Your task to perform on an android device: i want to hang my plant basket That's why i need rope , search rope in the Flipkart app 
Image 0: 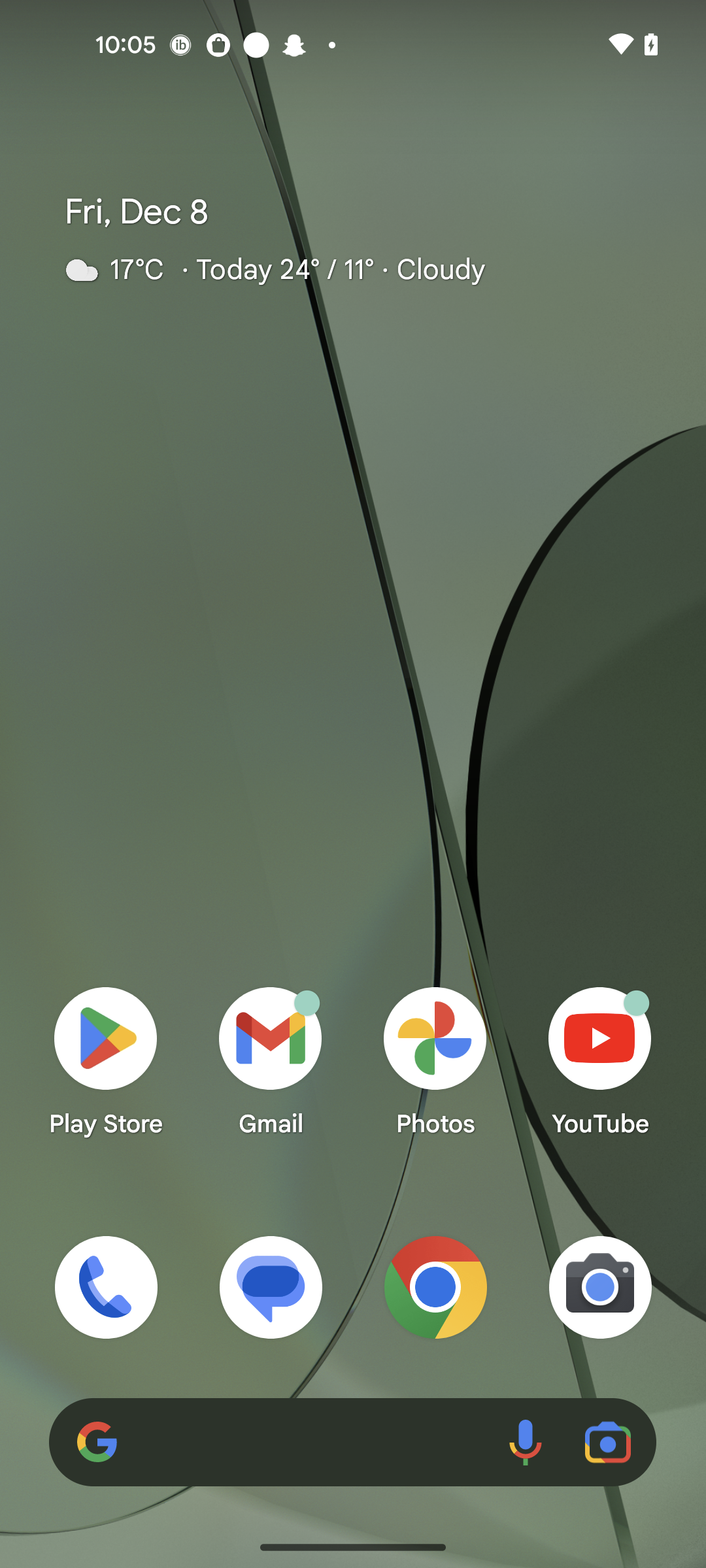
open the Flipkart app
Step 0: open app "Flipkart"
Image 1: 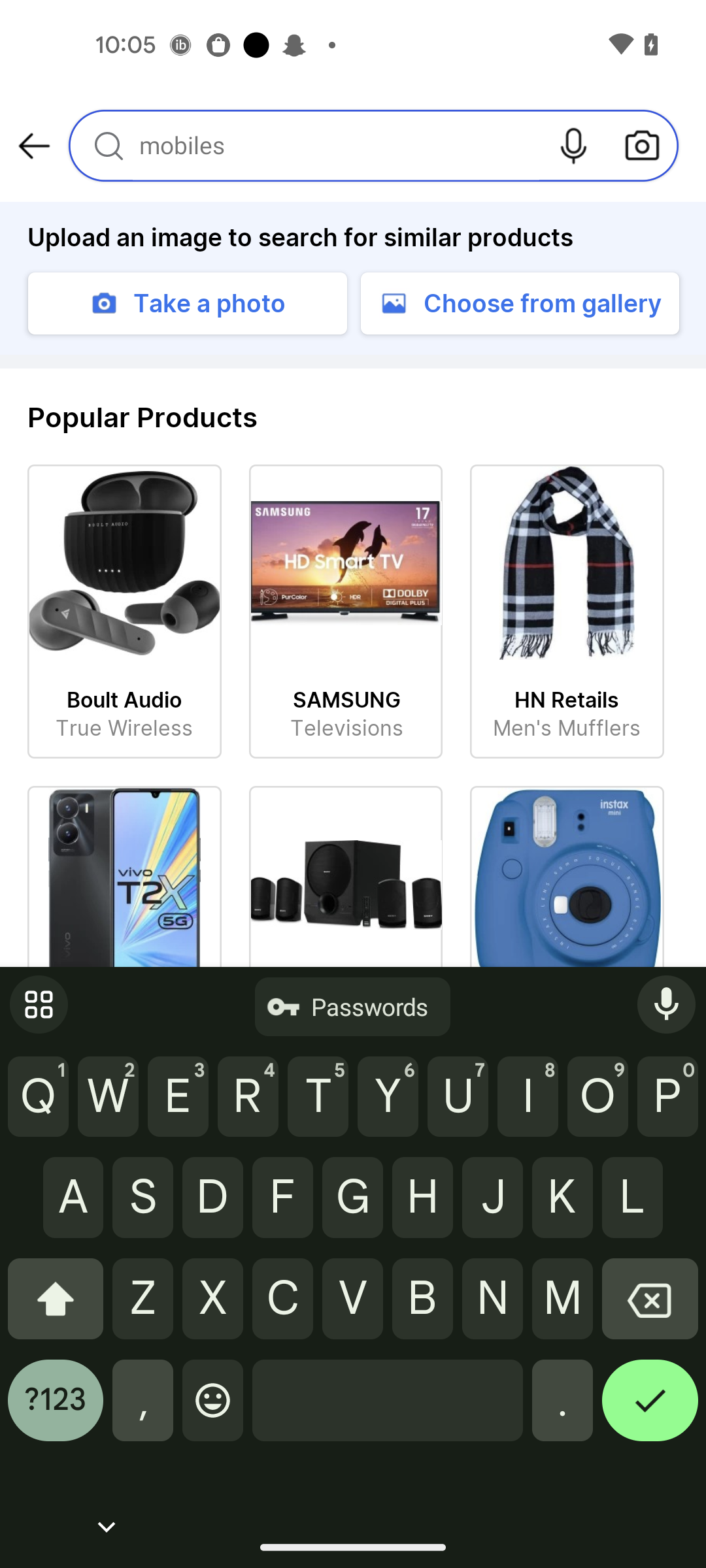
Click on the search icon 
Step 1: click (109, 146)
Image 2: 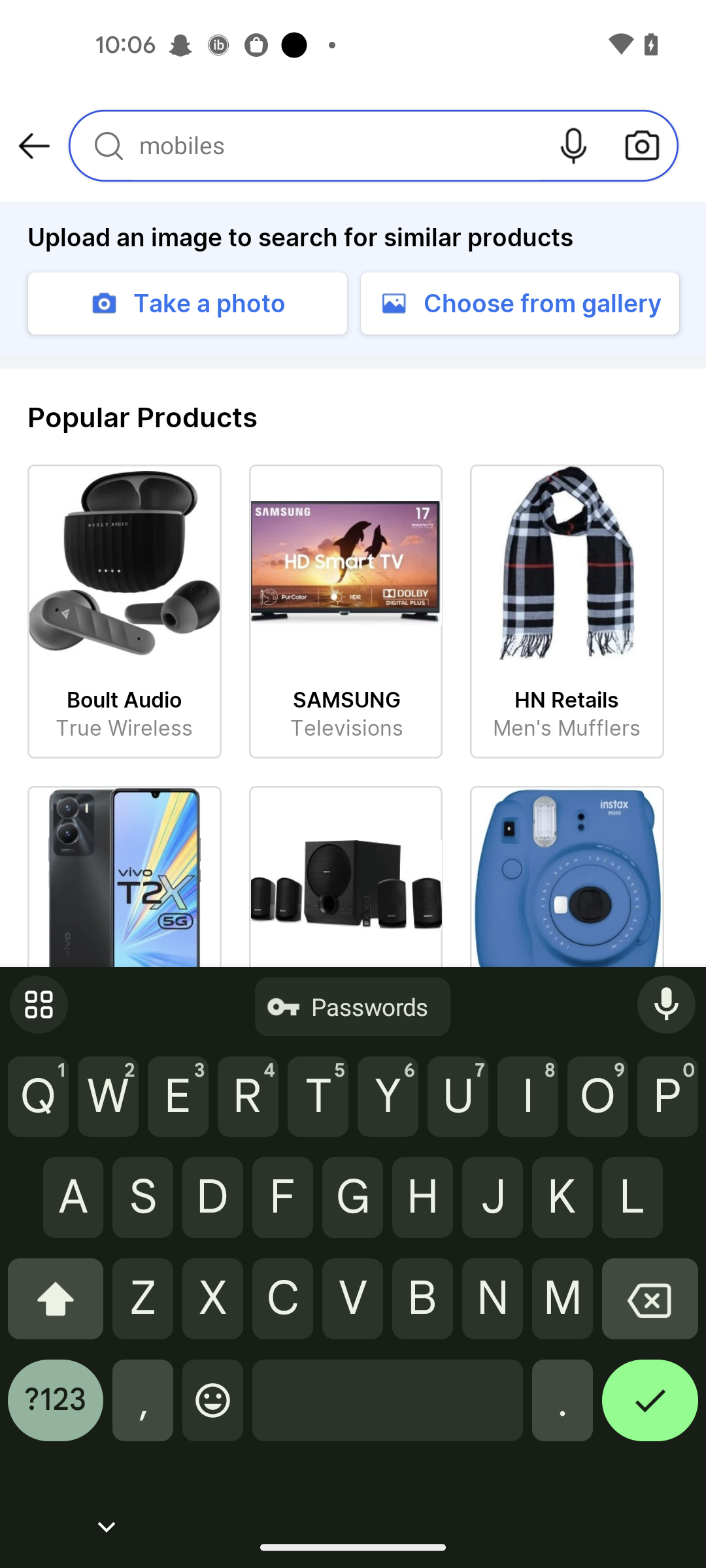
Enter a product as Rope
Step 2: type " Rope"
Image 3: 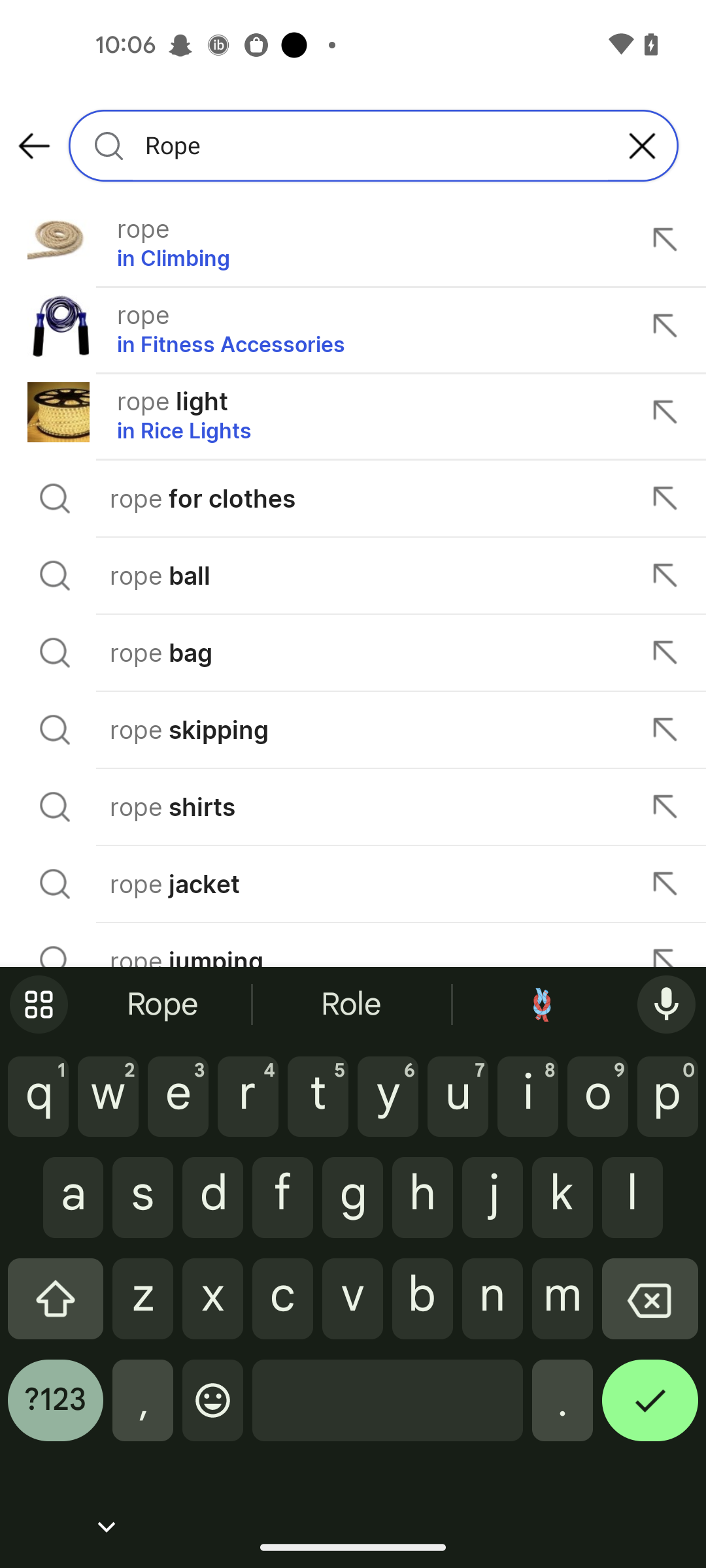
Click on the first result
Step 3: click (328, 240)
Image 4: 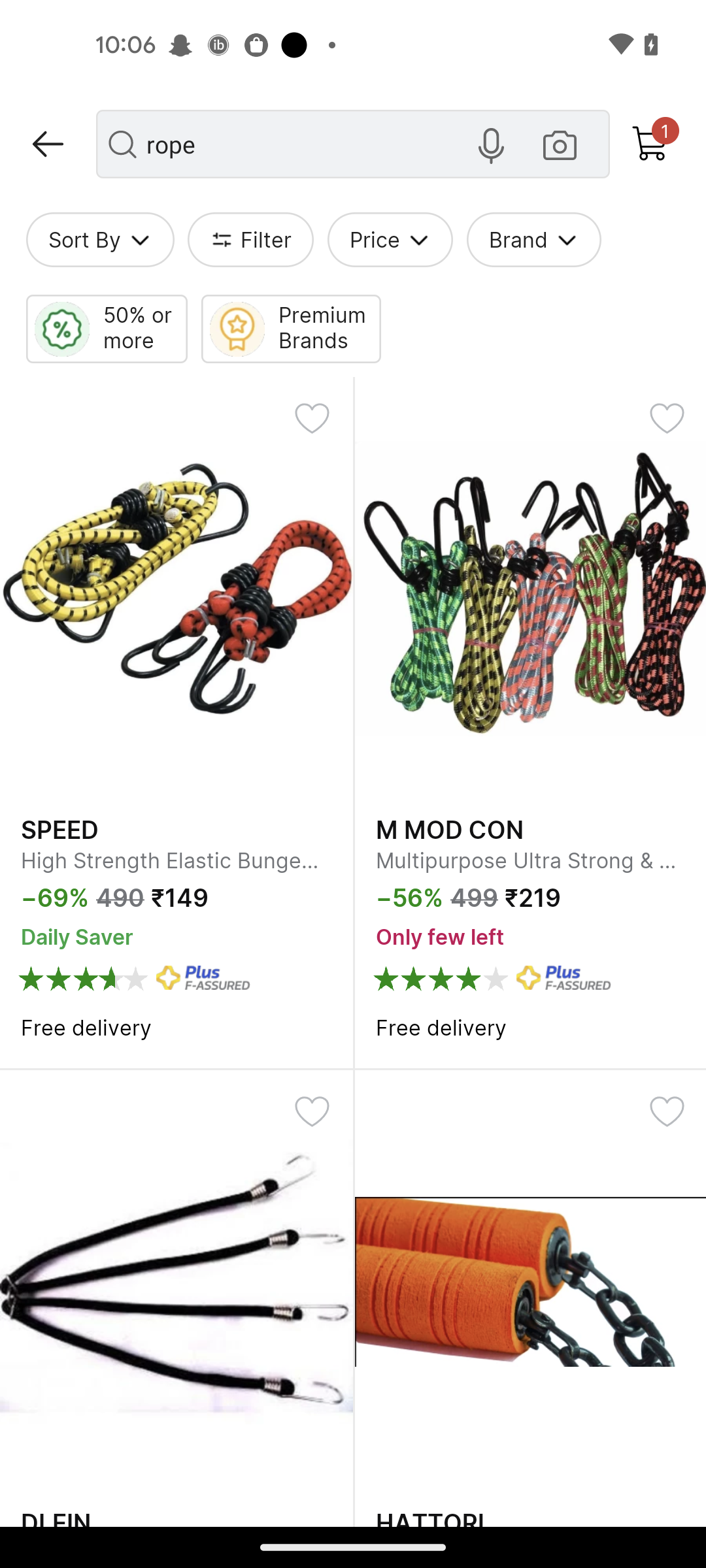
Click on the first result
Step 4: wait